Your task to perform on an android device: Share your current location with prashantya@google.com through the gmail app
Image 0: 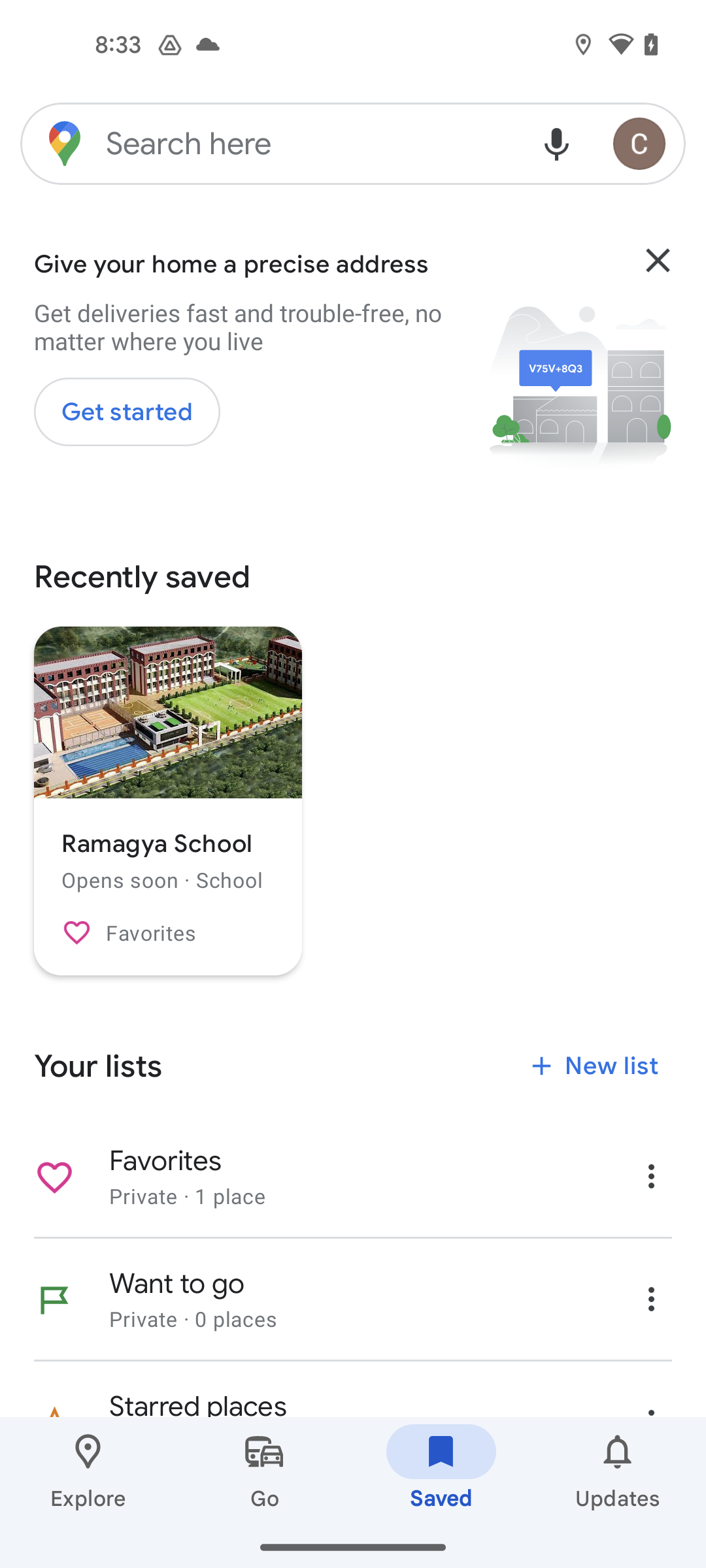
click on the profile icon at the top right corner 
Step 0: click (642, 143)
Image 1: 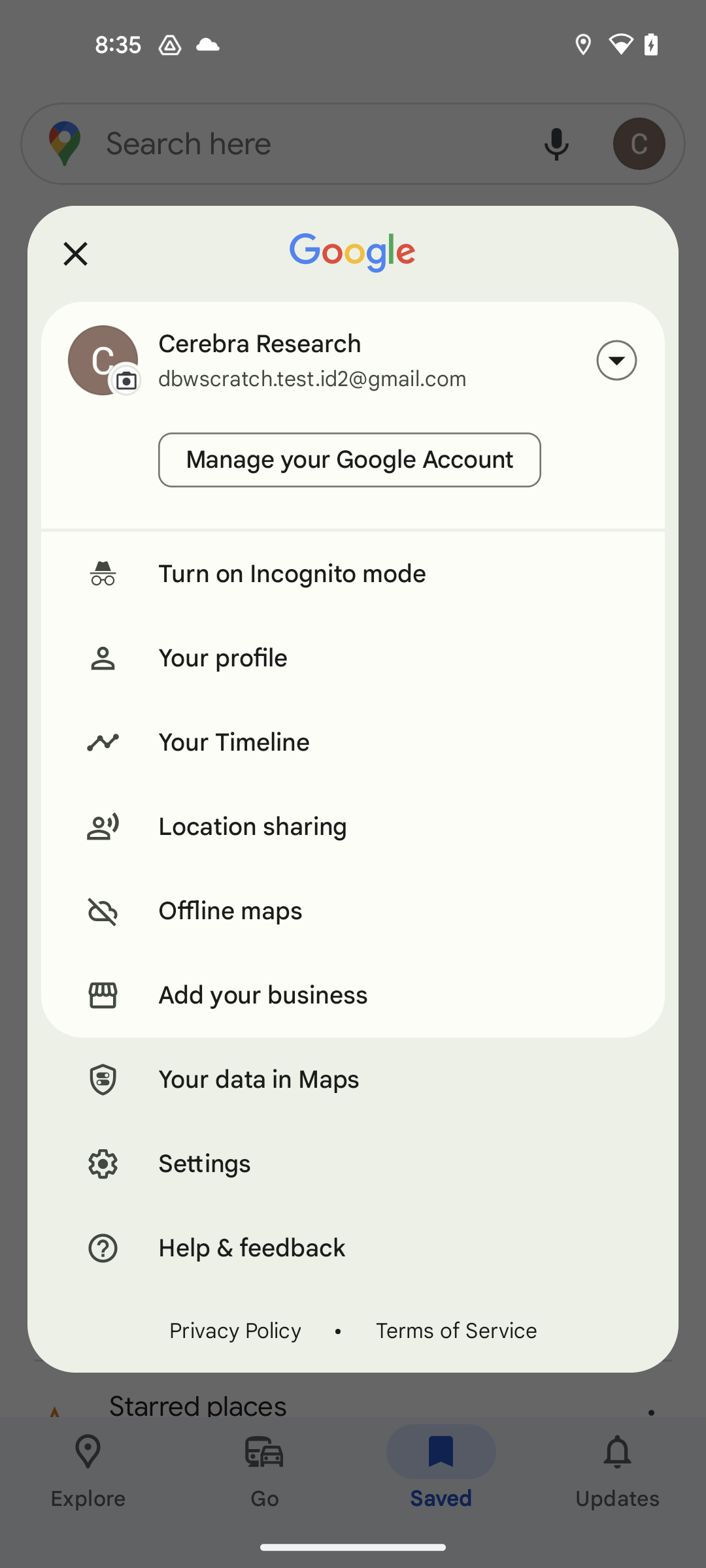
click on location sharing
Step 1: click (397, 826)
Image 2: 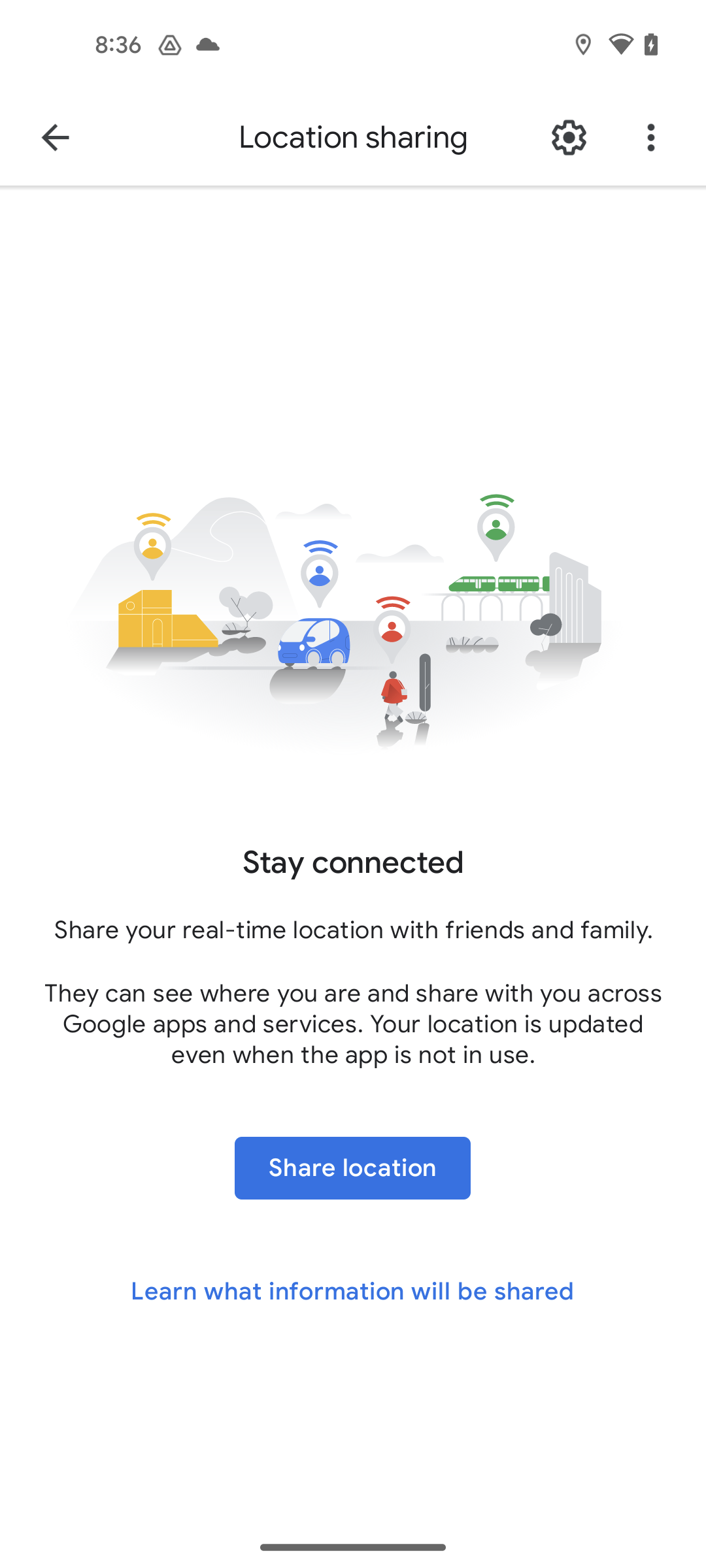
click on share location
Step 2: click (352, 1168)
Image 3: 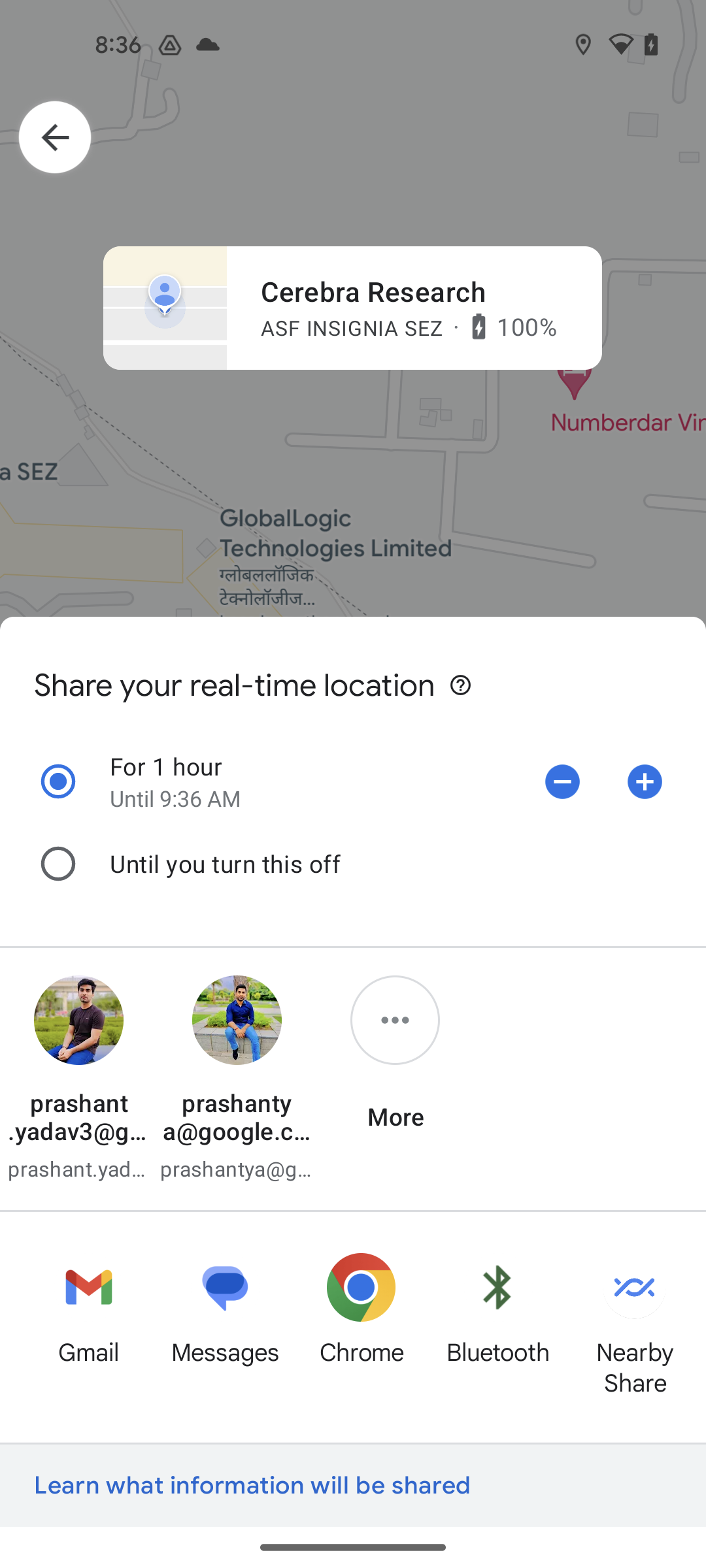
select gmail
Step 3: click (88, 1286)
Image 4: 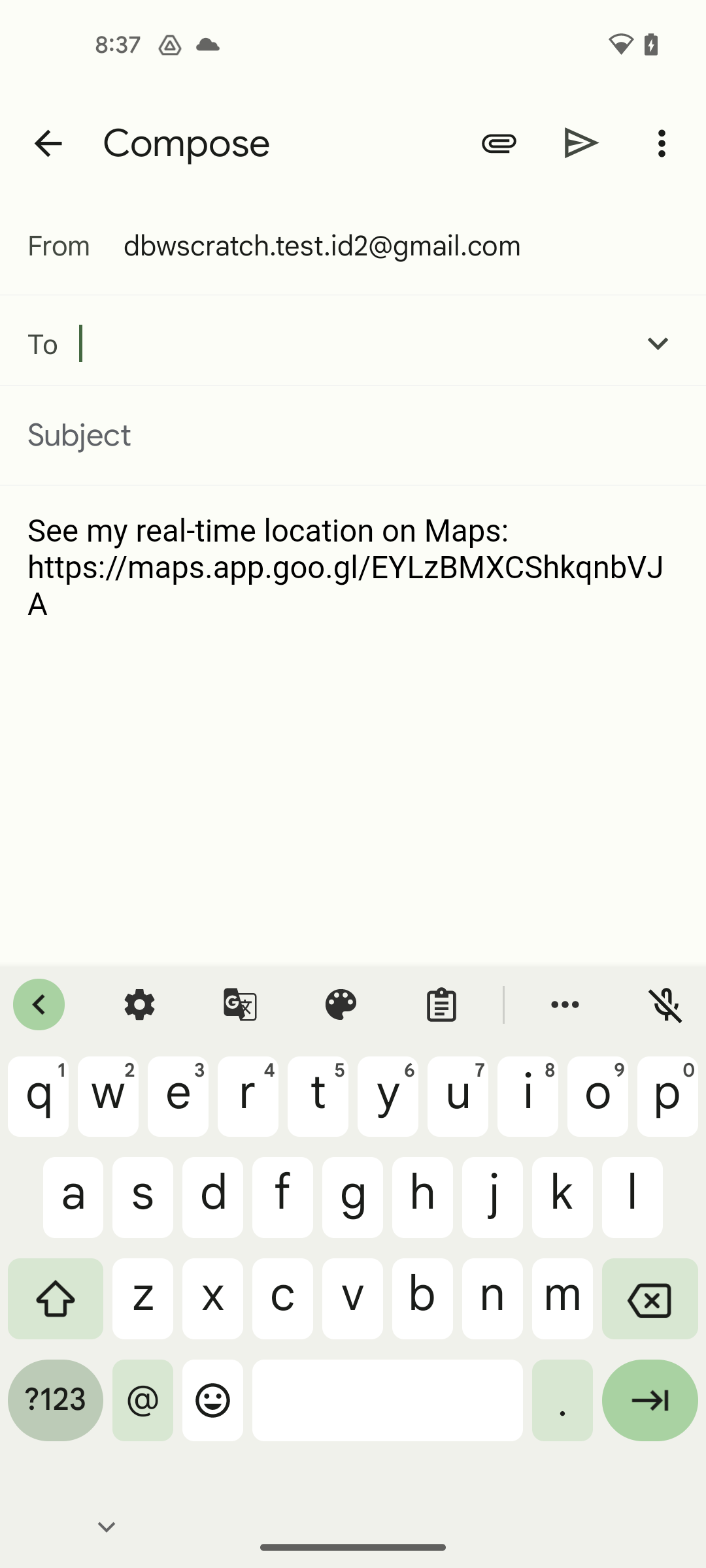
Input sender email id prashantya@google.com
Step 4: type "prashantya@google.com"
Image 6: 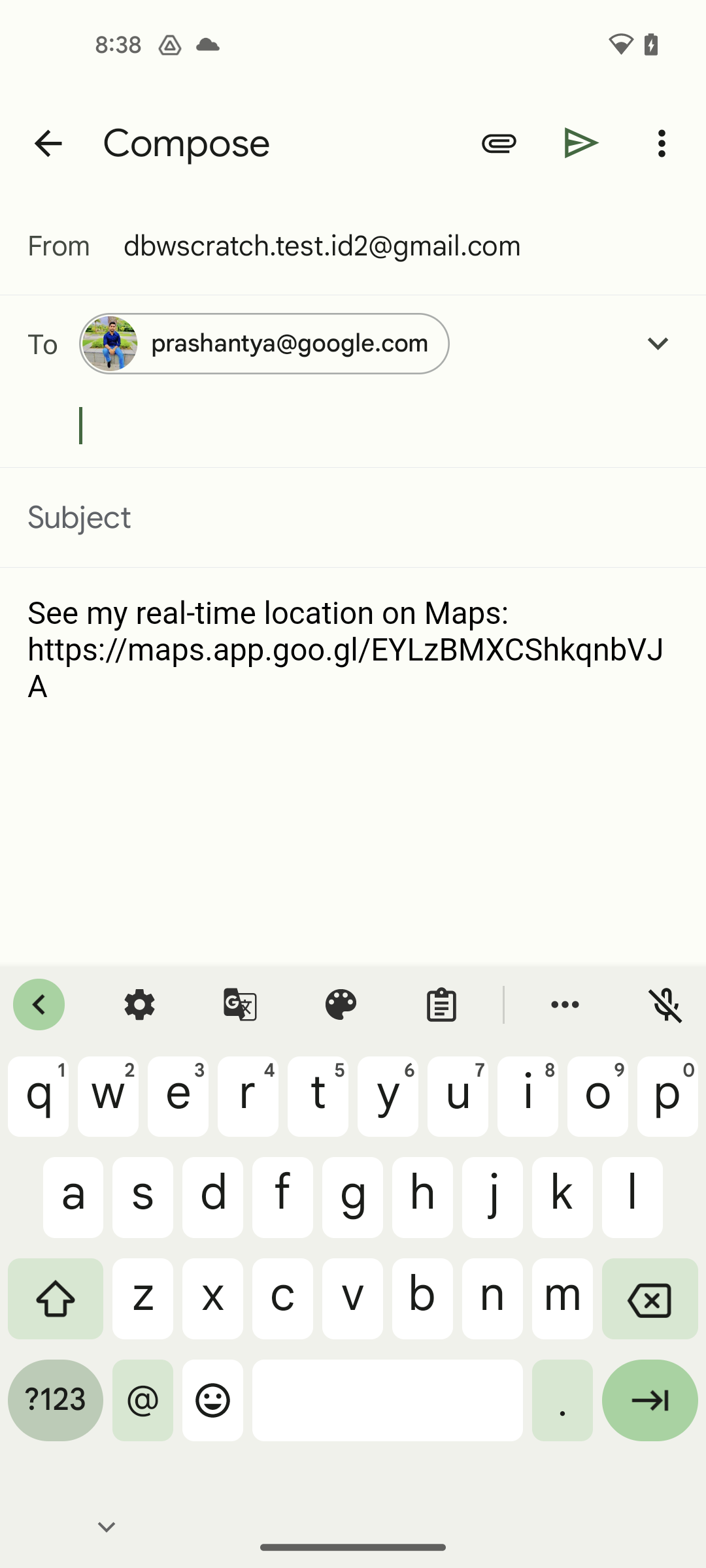
click on send mail icon on the top of screen
Step 6: click (582, 142)